Your task to perform on an android device: Go to the Simple Calculator app & find the value of tan 90
Image 0: 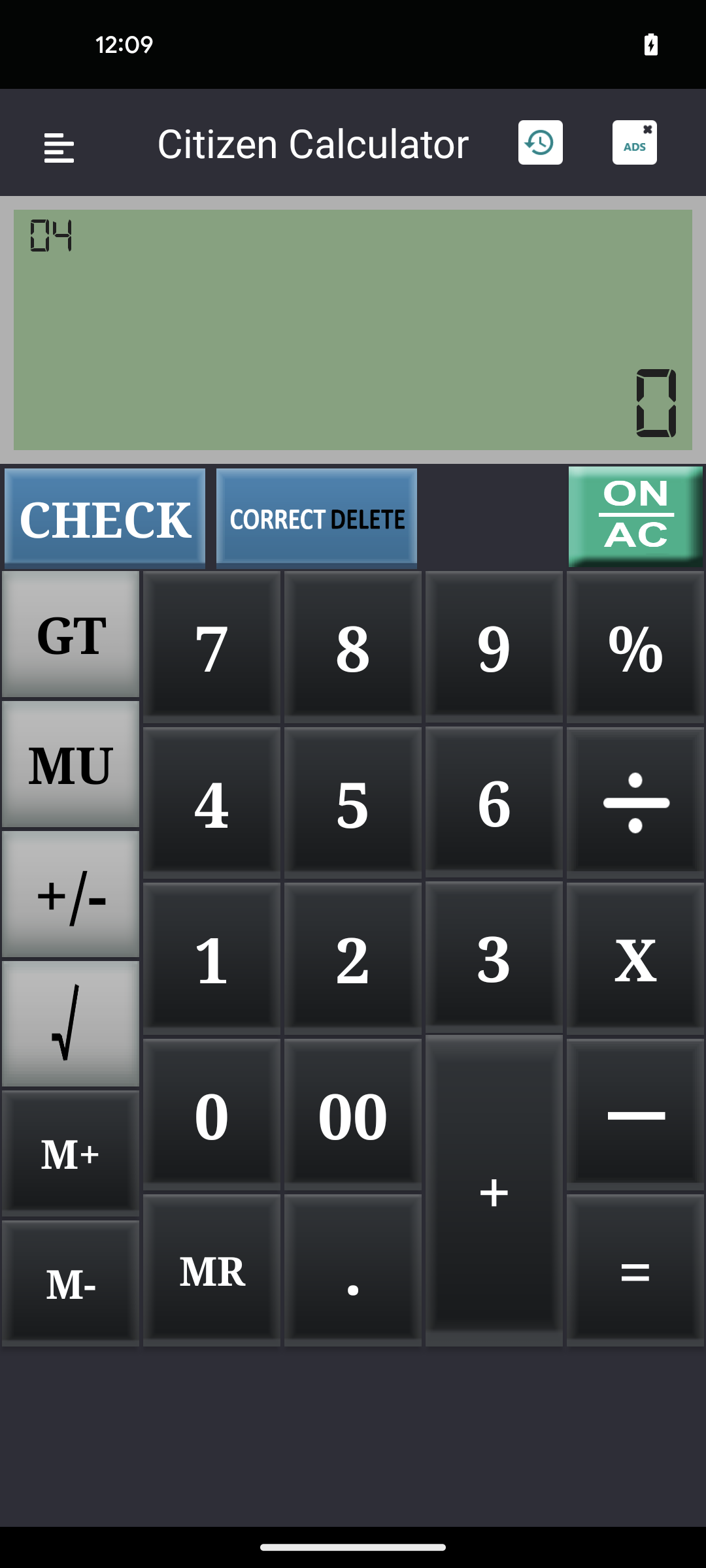
open the Simple Calculator app
Step 0: open app "Simple Calculator"
Image 1: 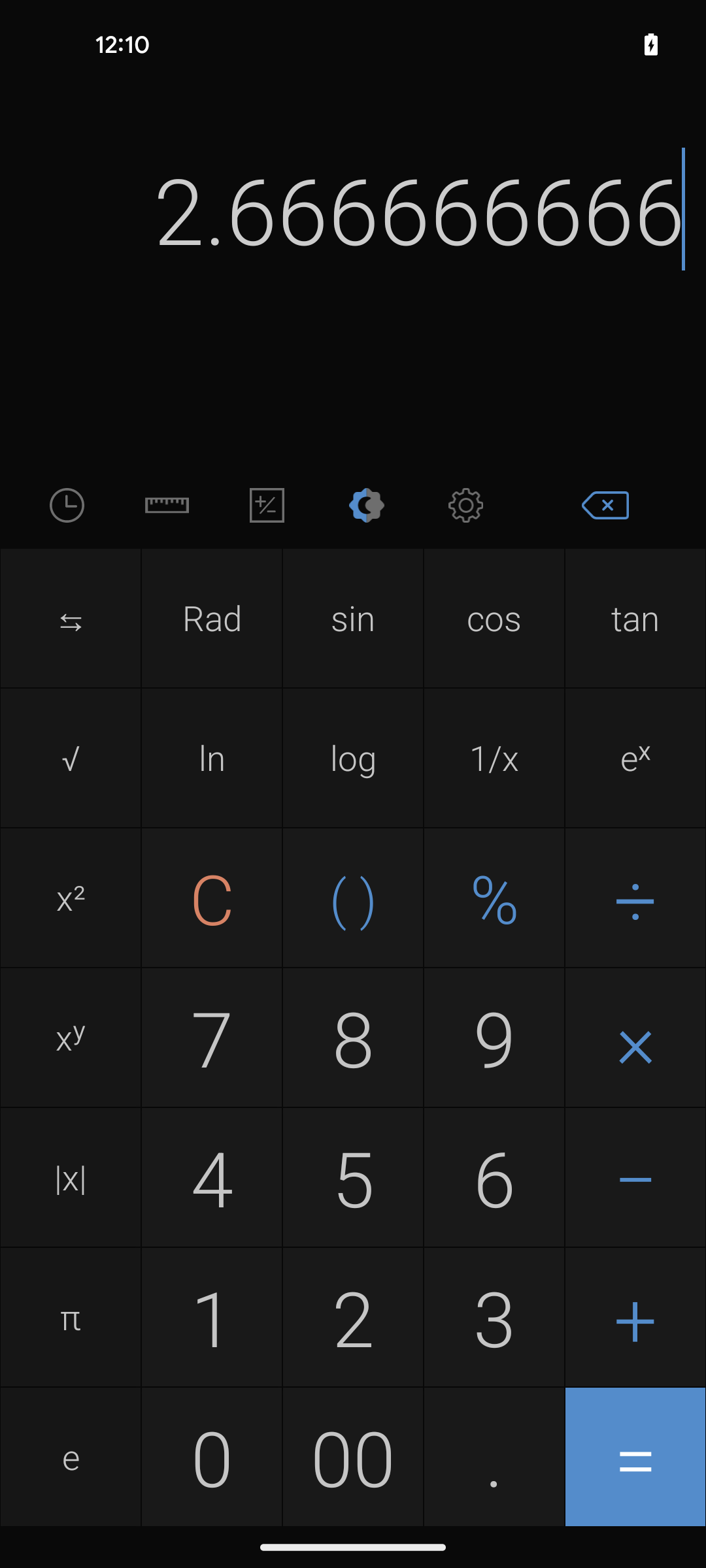
click on the C key to clear the history
Step 1: click (197, 910)
Image 2: 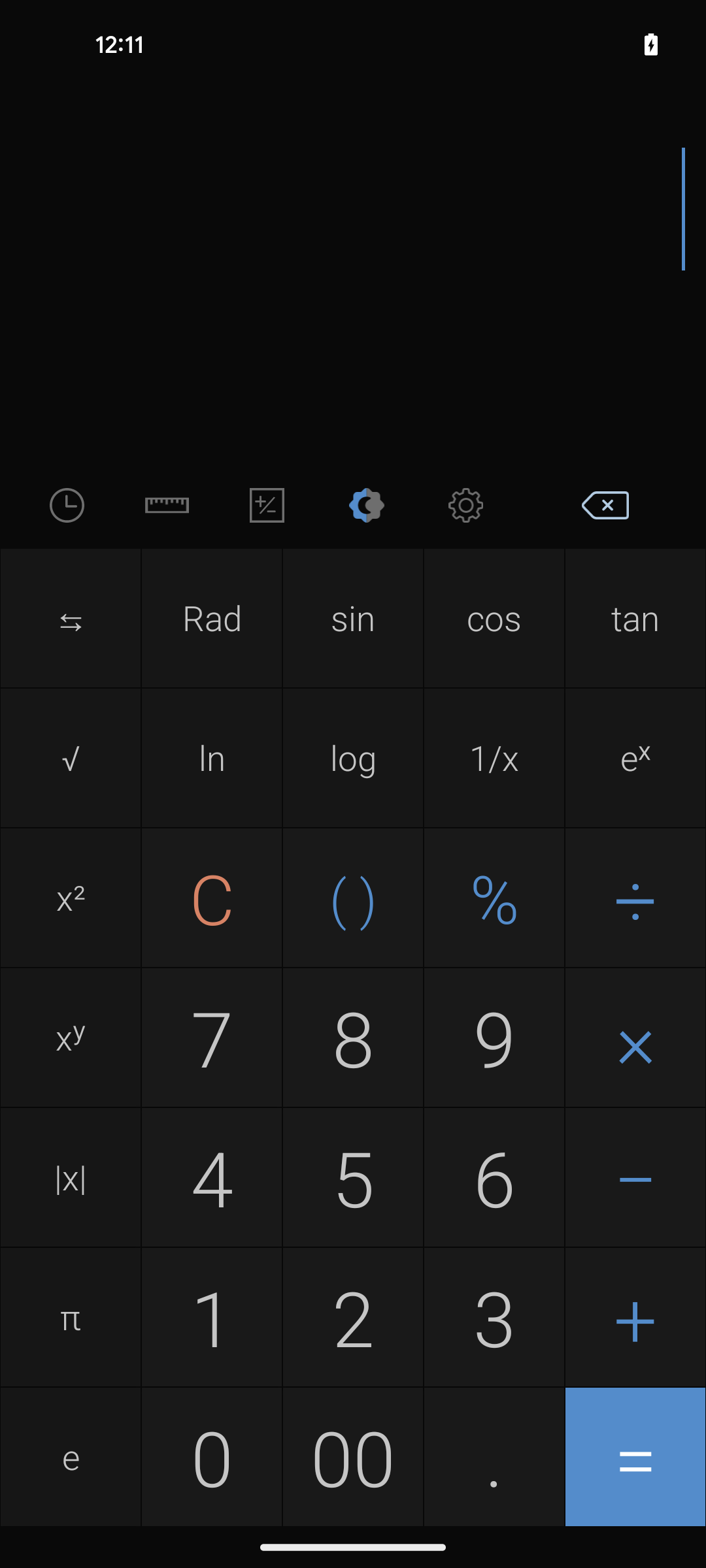
click on the tan function option
Step 2: click (635, 617)
Image 3: 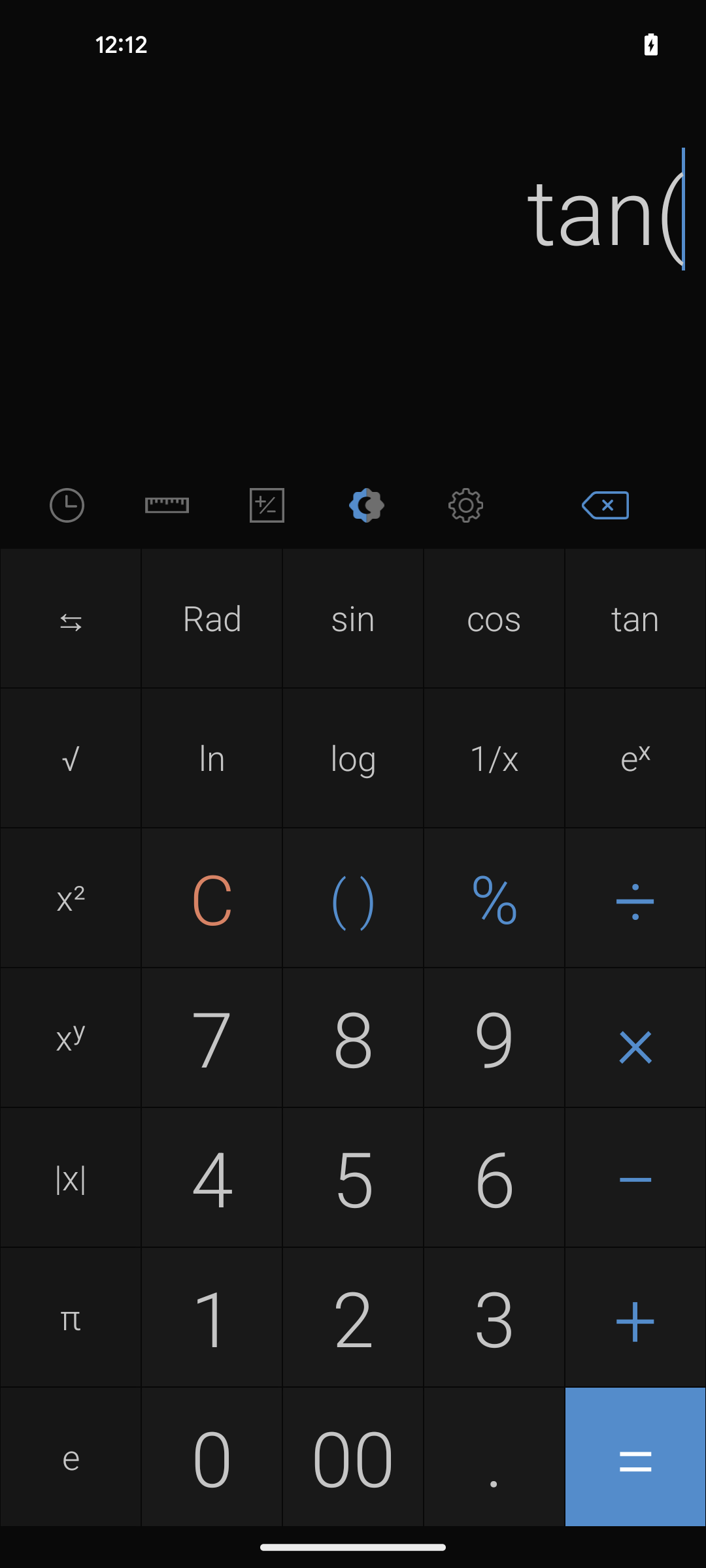
enter the value 90
Step 3: click (489, 1051)
Image 4: 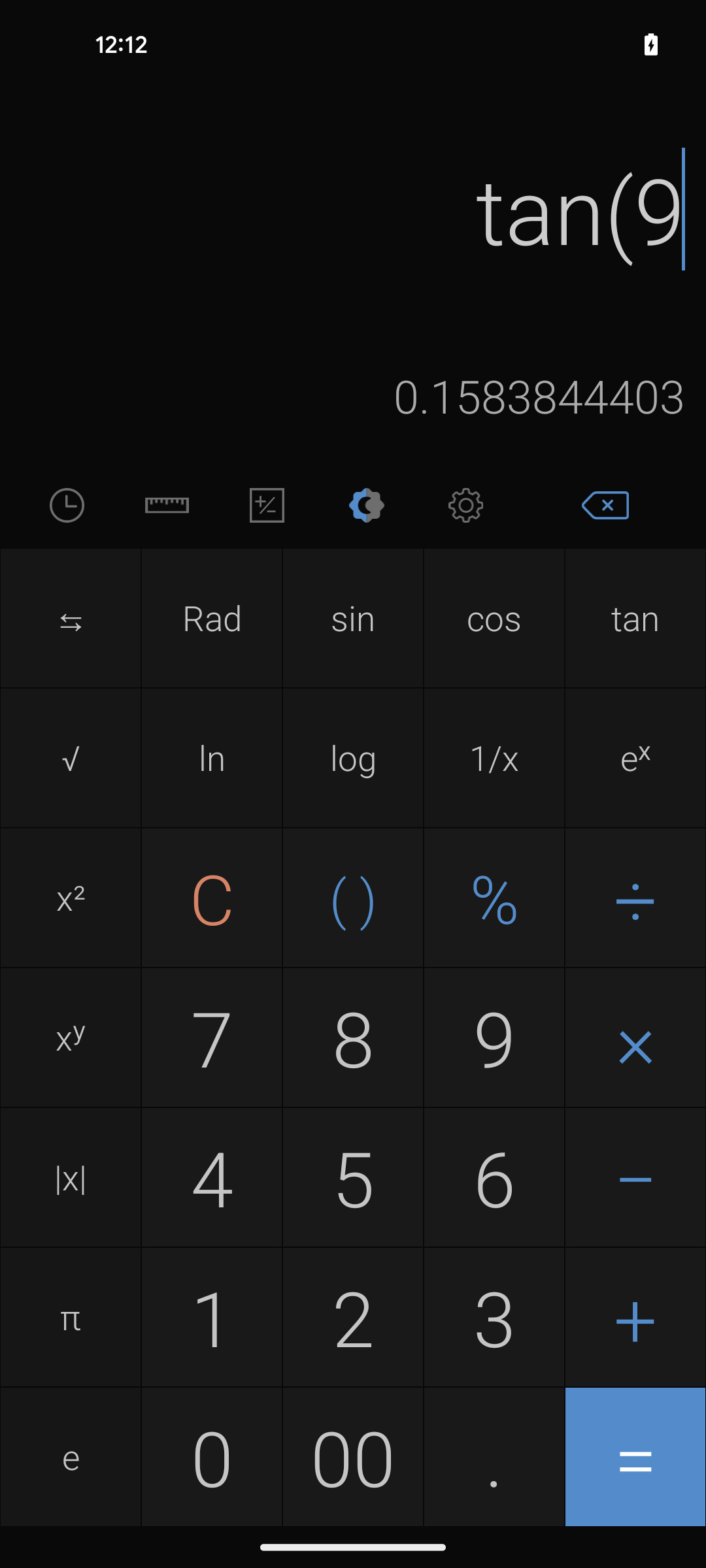
enter the value 90
Step 4: click (206, 1450)
Image 5: 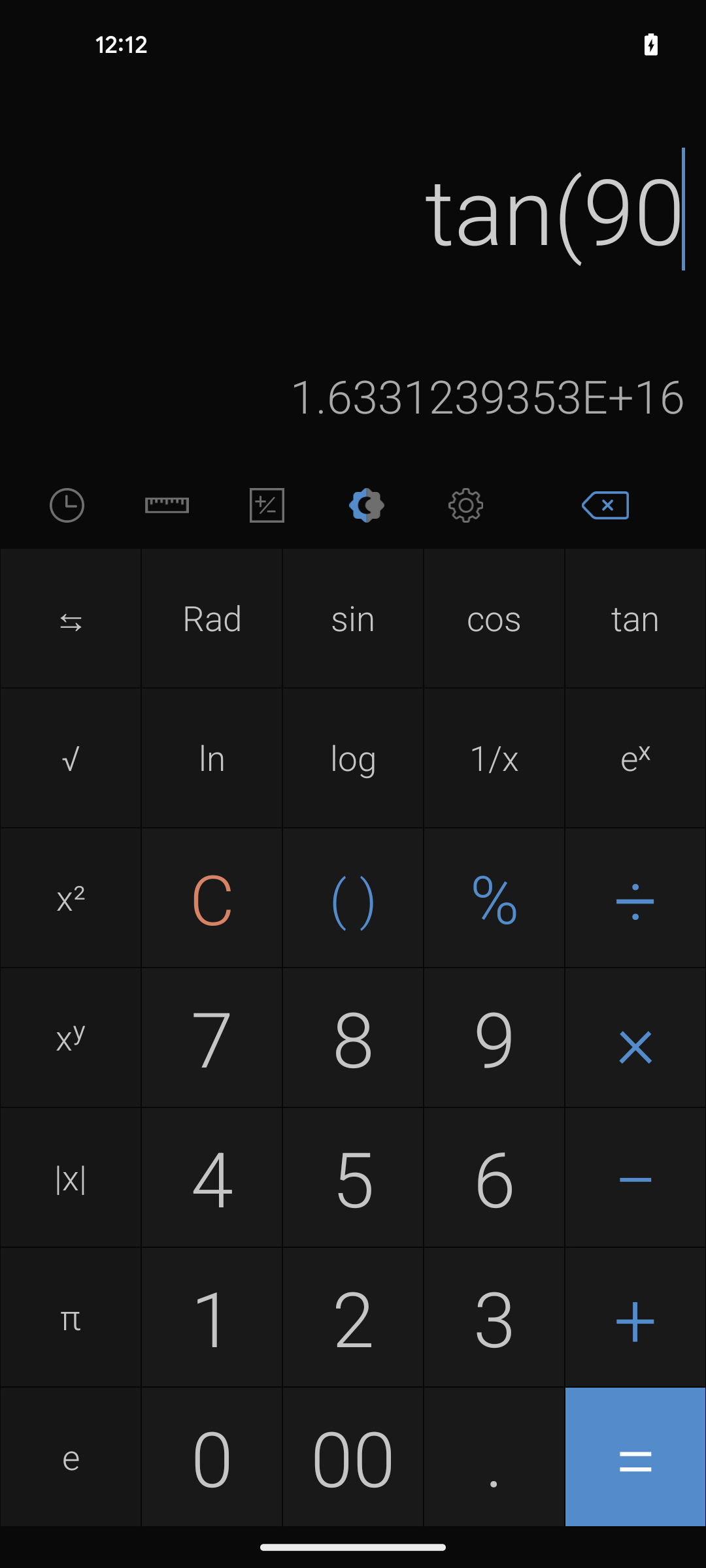
click on the equal button at the bottom right corner of the screen
Step 5: click (650, 1450)